Your task to perform on an android device:  I want to save my audio and view the save audio
Image 0: 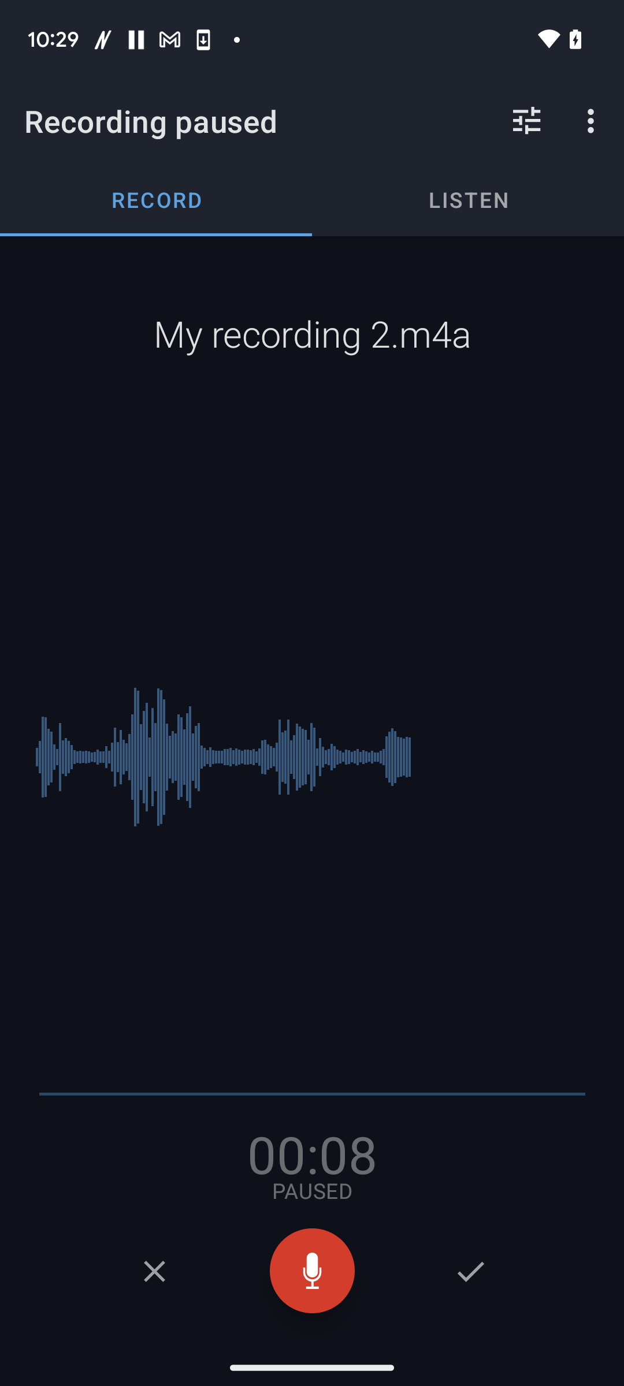
Click on the Right tick icon 
Step 0: click (470, 1270)